Your task to perform on an android device: I'm going to share the flashcards of spanish language to my sister at maredharris@gmail.com as she is also eager to learn the language.
Image 0: 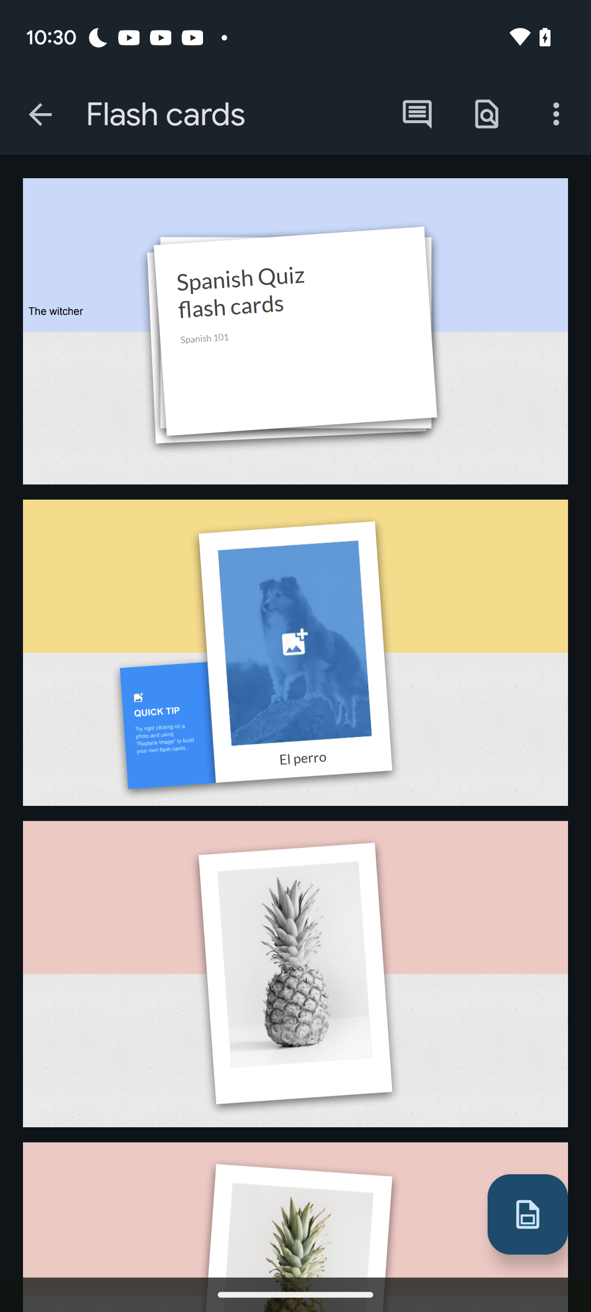
Click on the three dots at the top right of the screen
Step 0: click (556, 114)
Image 1: 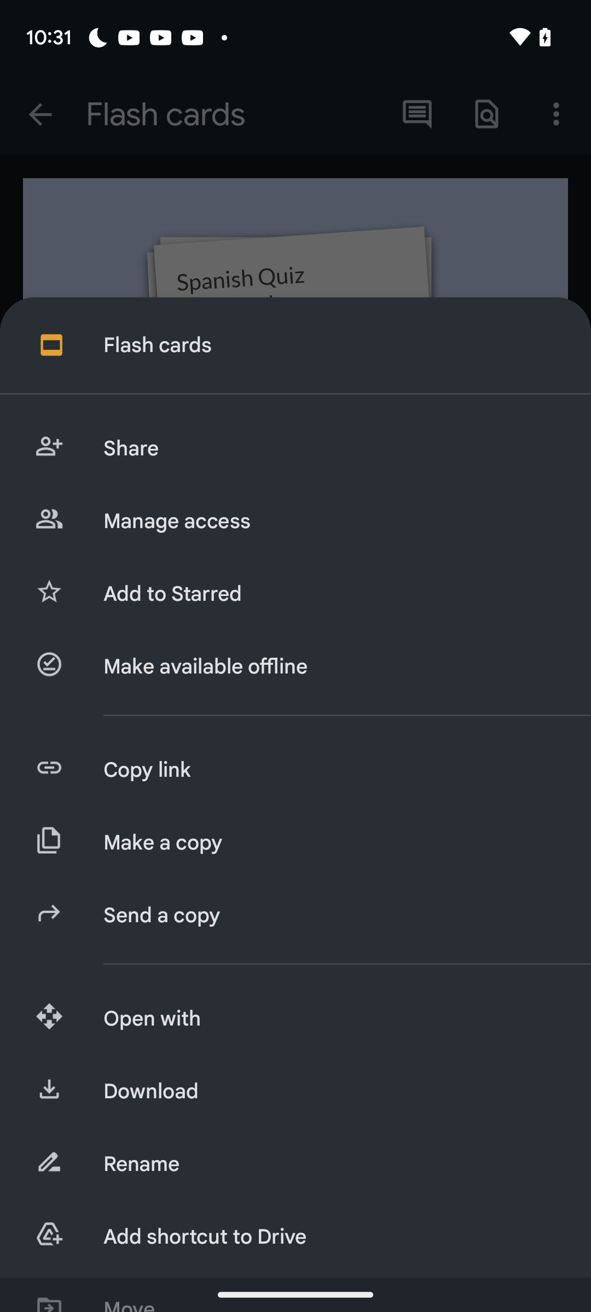
Click on send a copy option
Step 1: click (329, 915)
Image 2: 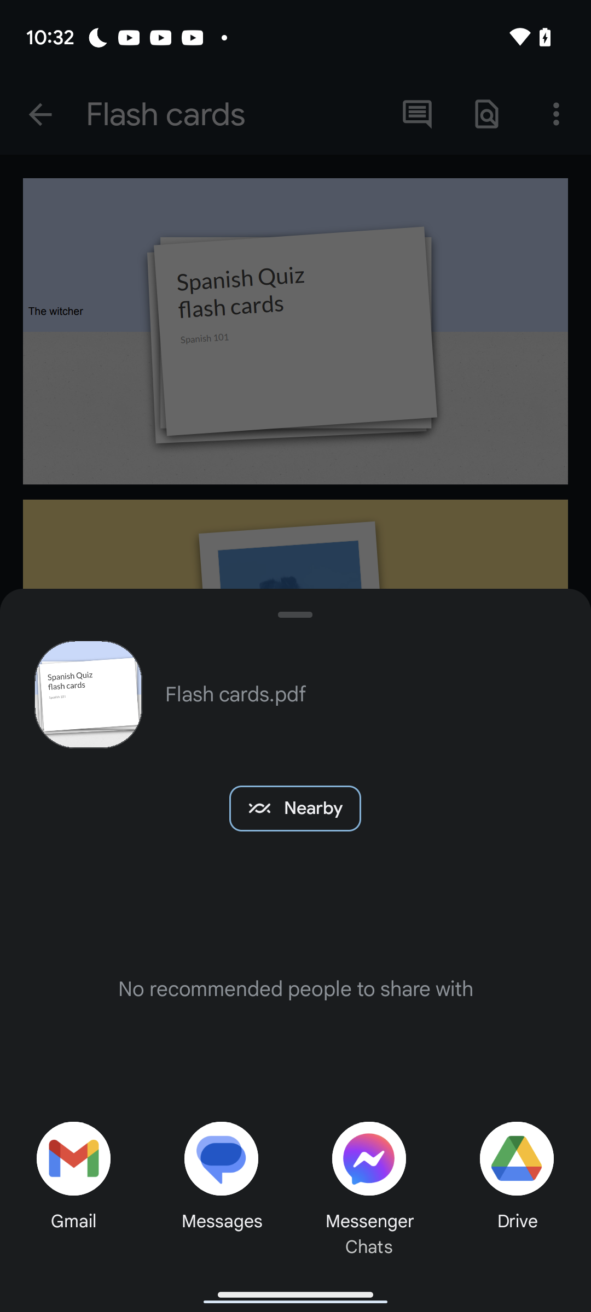
Click on the gmail option
Step 2: click (73, 1158)
Image 3: 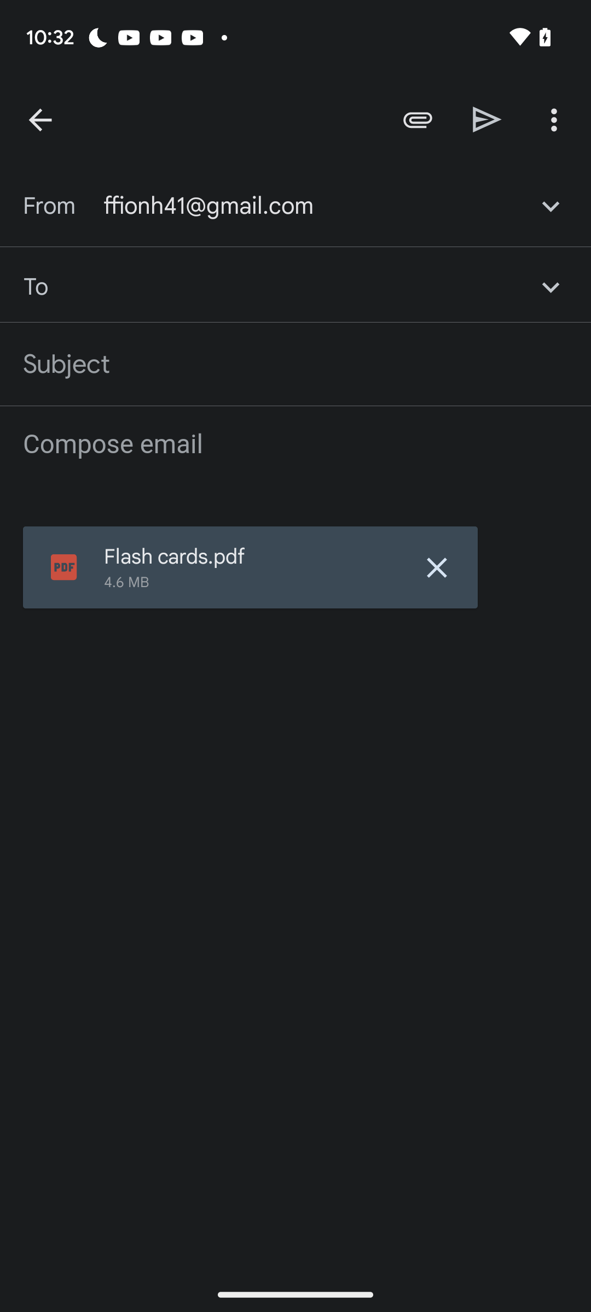
Enter mared.harris@gmail as the recipients id
Step 3: type "mared.harris@gmail.com"
Image 4: 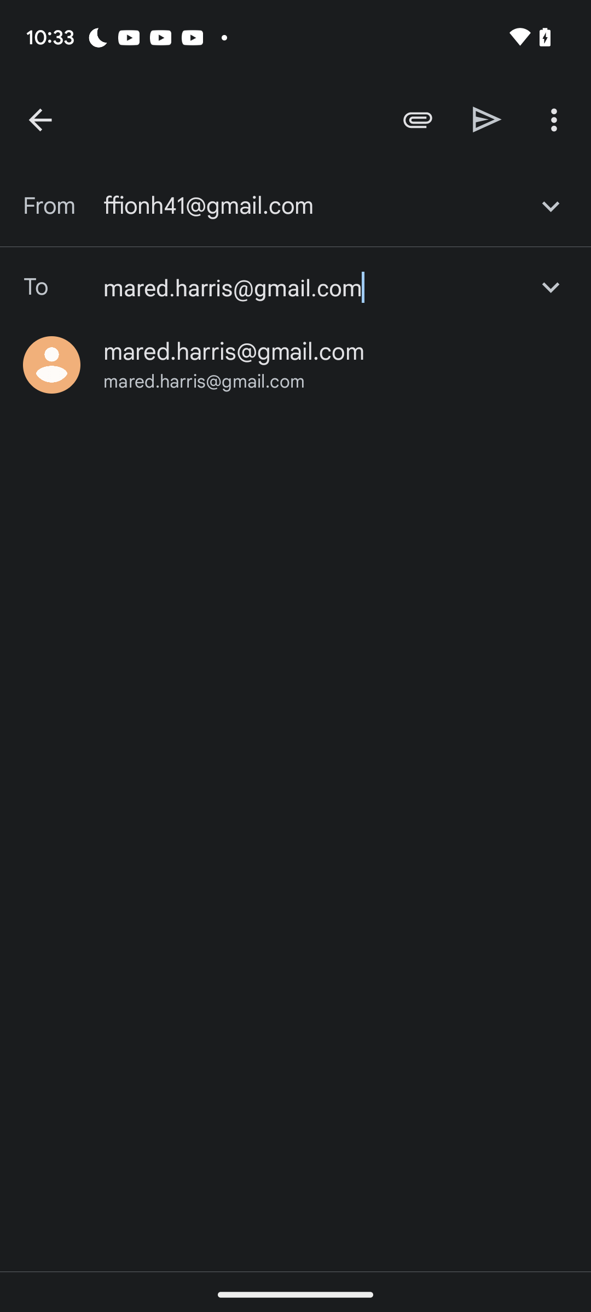
Click on the suggested email id
Step 4: click (234, 352)
Image 5: 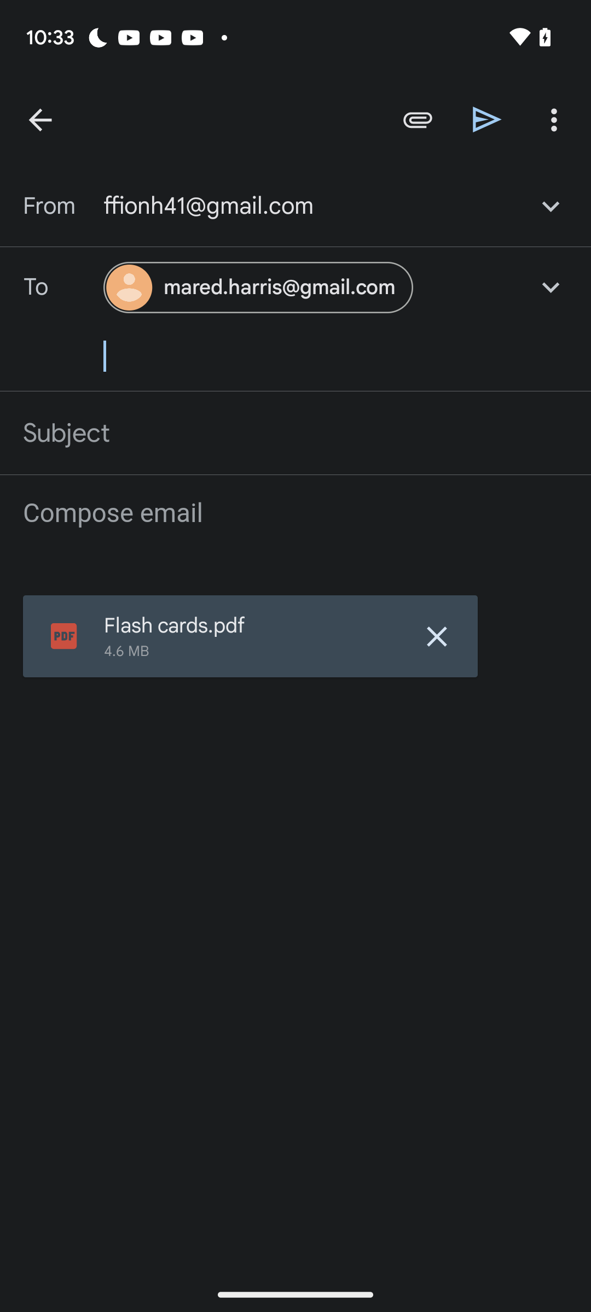
Click on the send icon
Step 5: click (487, 119)